Your task to perform on an android device: The product that I want to order, I want to know all the details about it. I also want to know the quality and price of the product.
Image 0: 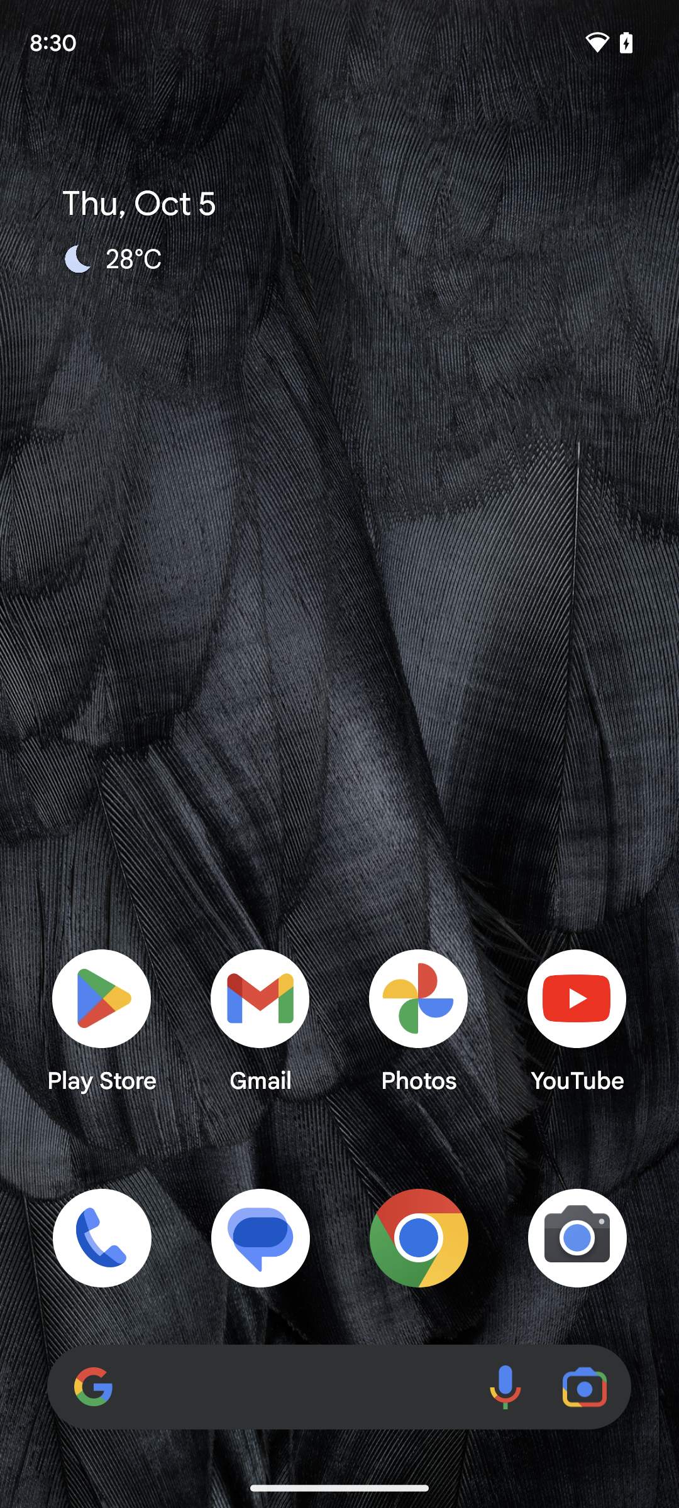
Open the eBay app.
Step 0: open app "eBay"
Image 2: 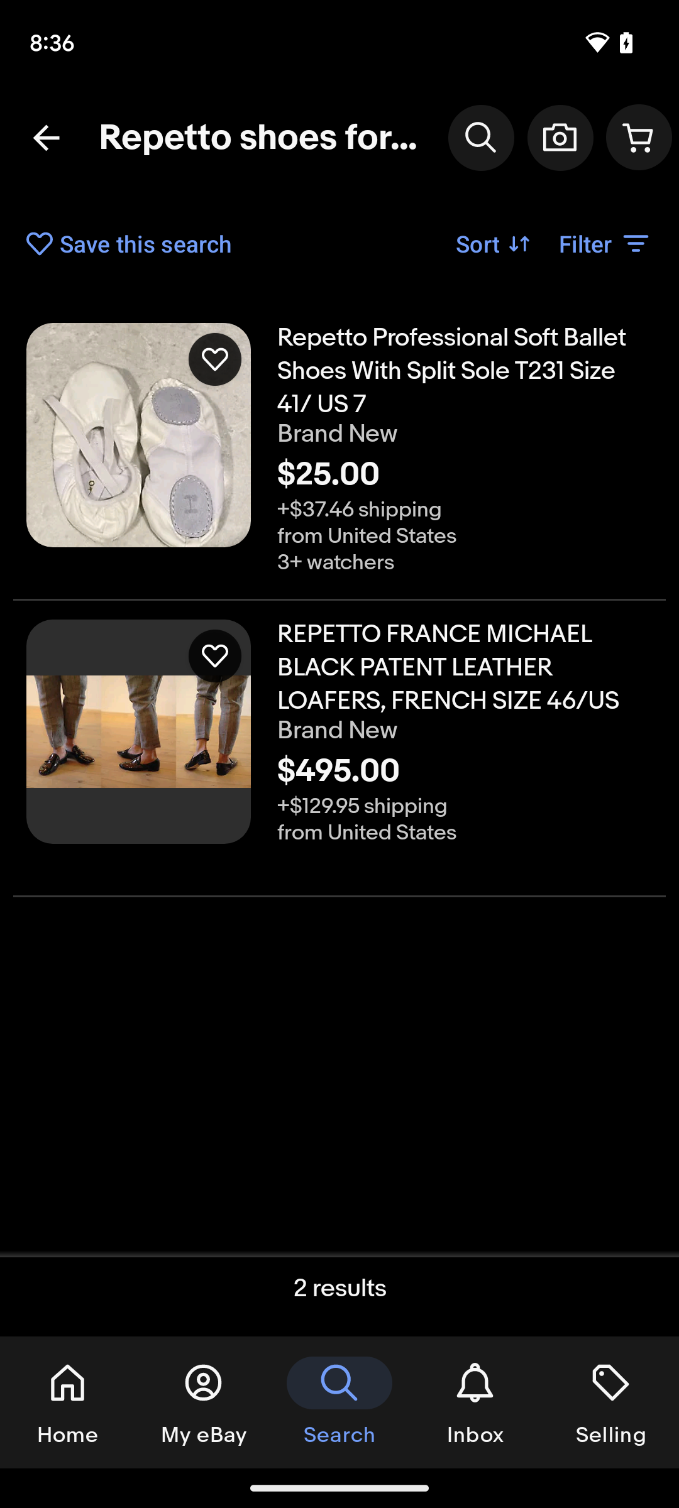
Tap on the first shoes present on the screen.
Step 2: click (157, 466)
Image 3: 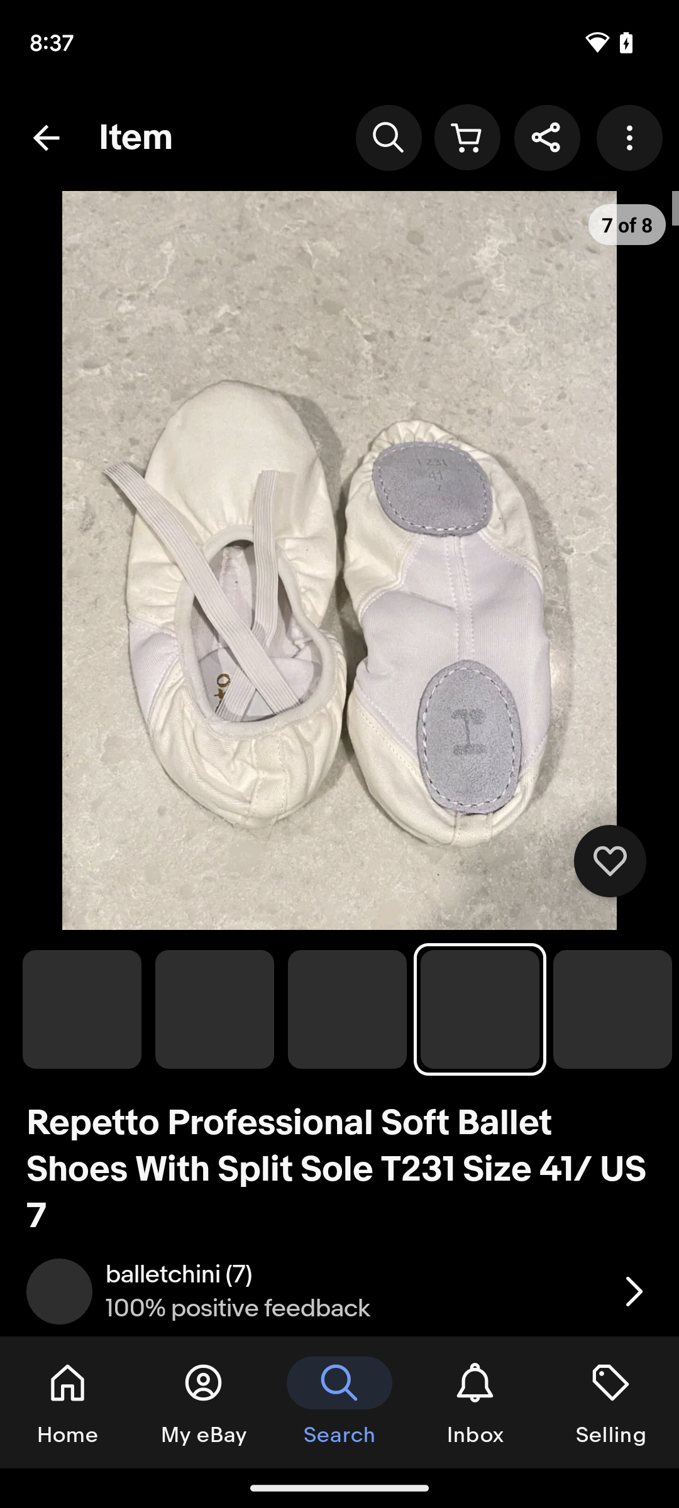
Tap on the first shoes present on the screen.
Step 3: scroll down
Image 4: 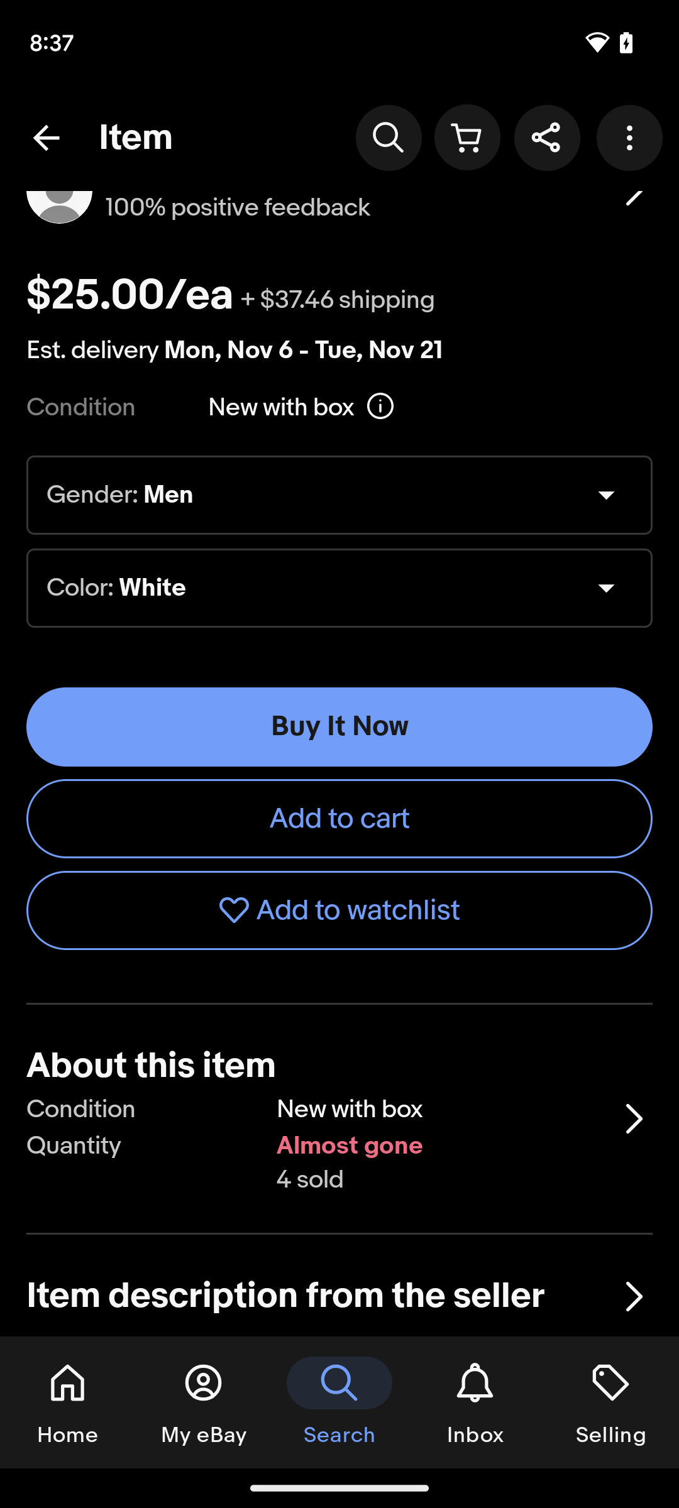
Tap on the first shoes present on the screen.
Step 4: scroll down